Your task to perform on an android device: Add Abros-Dark Grey women's shoes to my wishlist on the Snapdeal app.
Image 0: 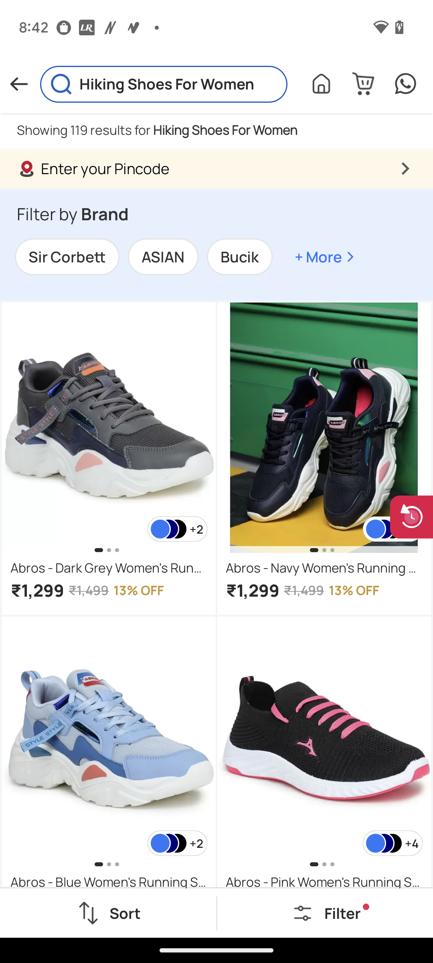
Click on the image of the Abros-Dark Grey women's shoes.
Step 0: click (122, 426)
Image 1: 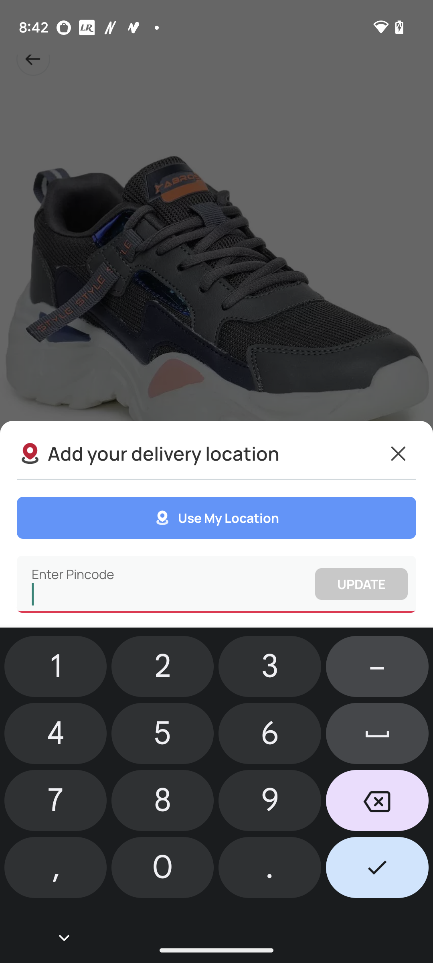
Click on the X icon.
Step 1: click (403, 457)
Image 2: 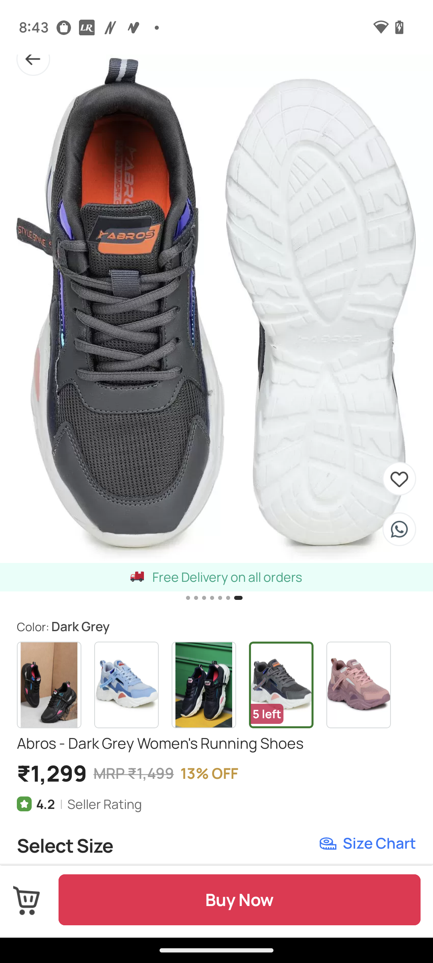
Click on the heart icon at the bottom left.
Step 2: click (401, 482)